Your task to perform on an android device: Open the Tripadvisor app and search for attractions point and view the waste to wonder park
Image 0: 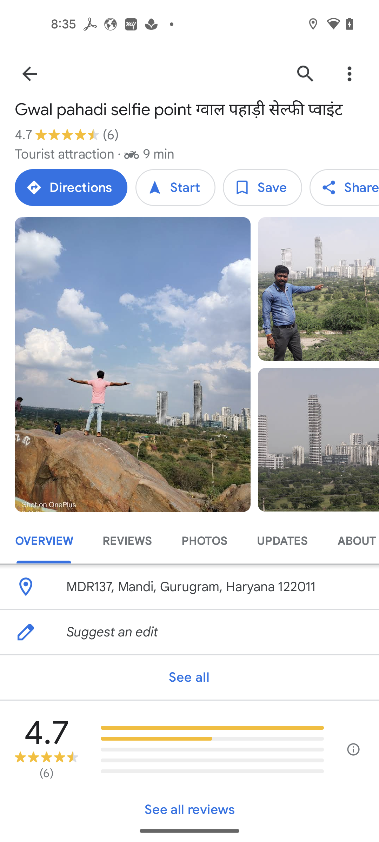
Open the Tripadvisor app
Step 0: open app "Tripadvisor"
Image 1: 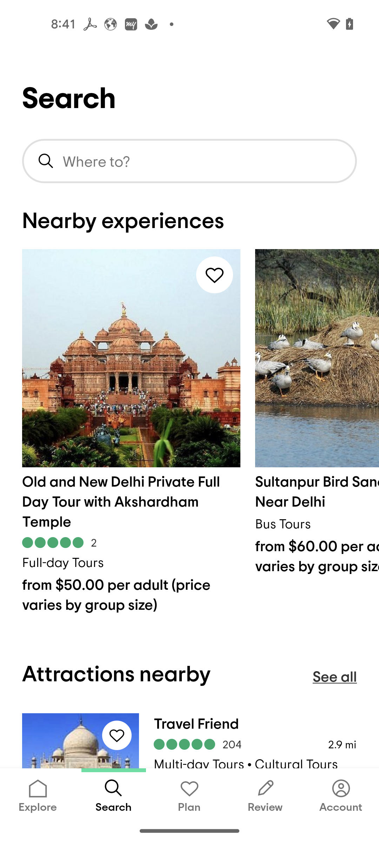
click on search bar
Step 1: click (208, 161)
Image 2: 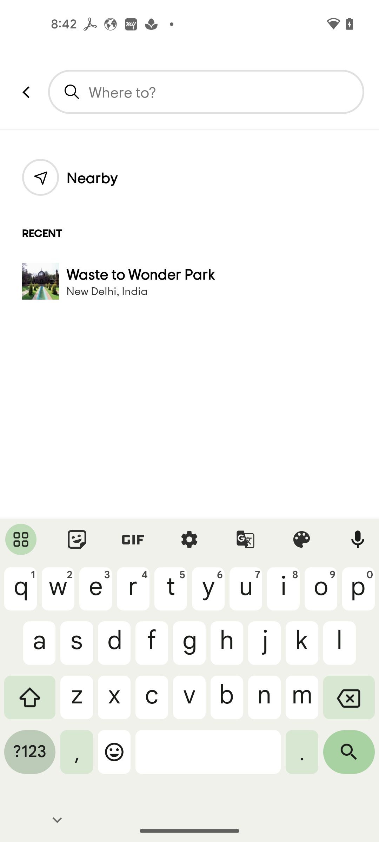
Search for attractions near me
Step 2: type "attractions near me"
Image 3: 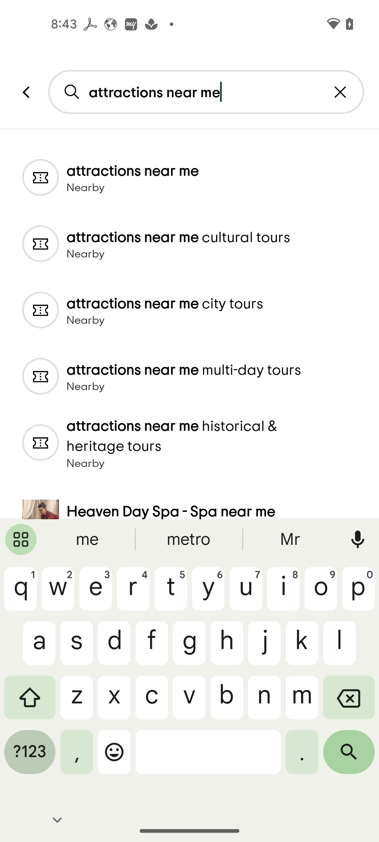
select first suggested result
Step 3: click (193, 170)
Image 4: 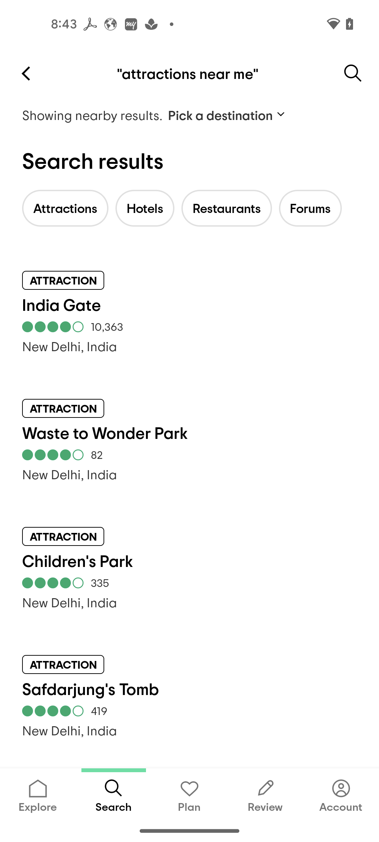
click on waste to wonder park
Step 4: click (189, 432)